Your task to perform on an android device: Export contacts, from the phonebook app.
Image 0: 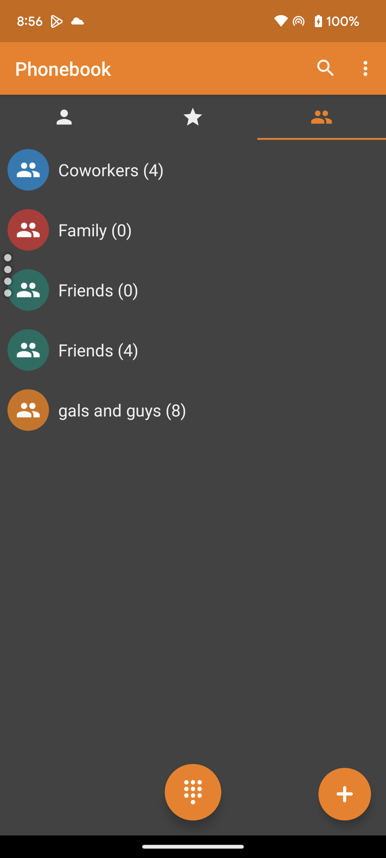
Click on the more icon at the top right corner of the screen.
Step 0: click (367, 68)
Image 1: 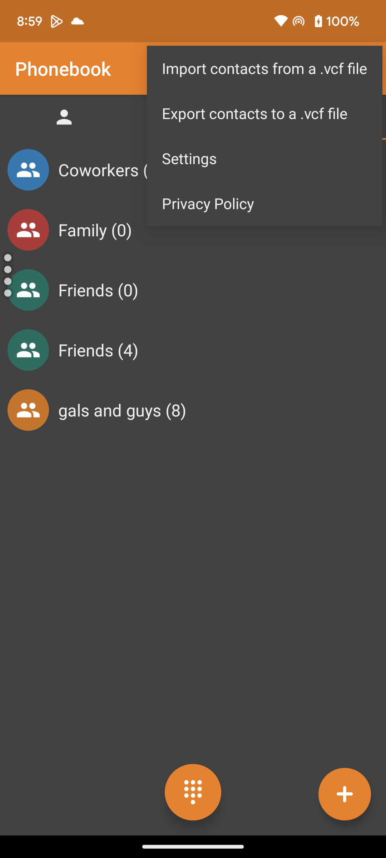
Select the export contacts option from the pop up list.
Step 1: click (264, 113)
Image 2: 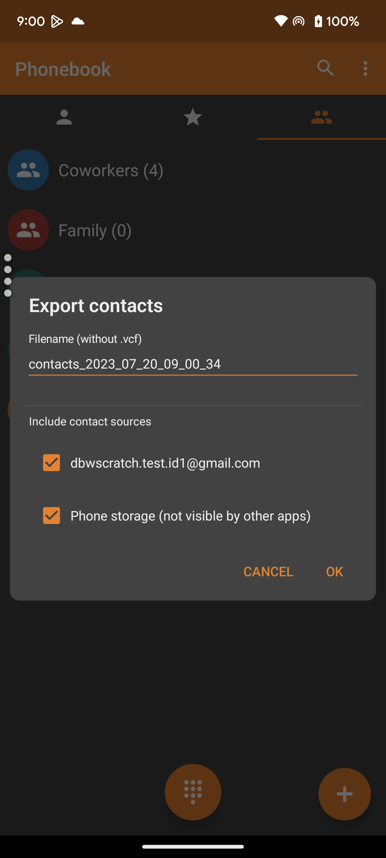
Click on the OK option on the screen.
Step 2: click (334, 571)
Image 3: 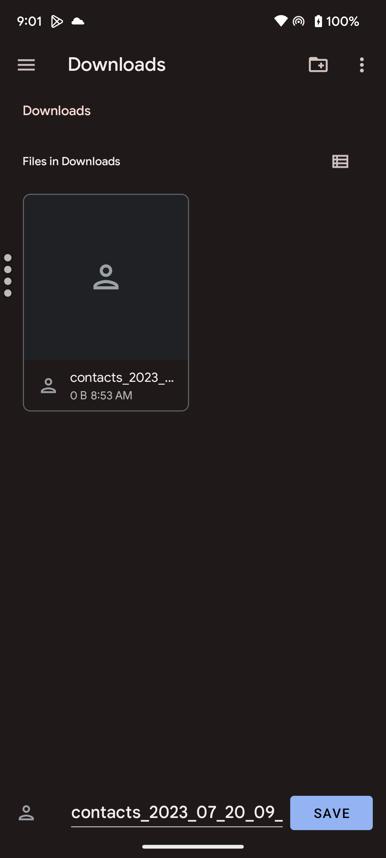
Click on the save option at the bottom right corner of the screen.
Step 3: click (331, 813)